Your task to perform on an android device: Create a playlist called DIY Videos.
Image 0: 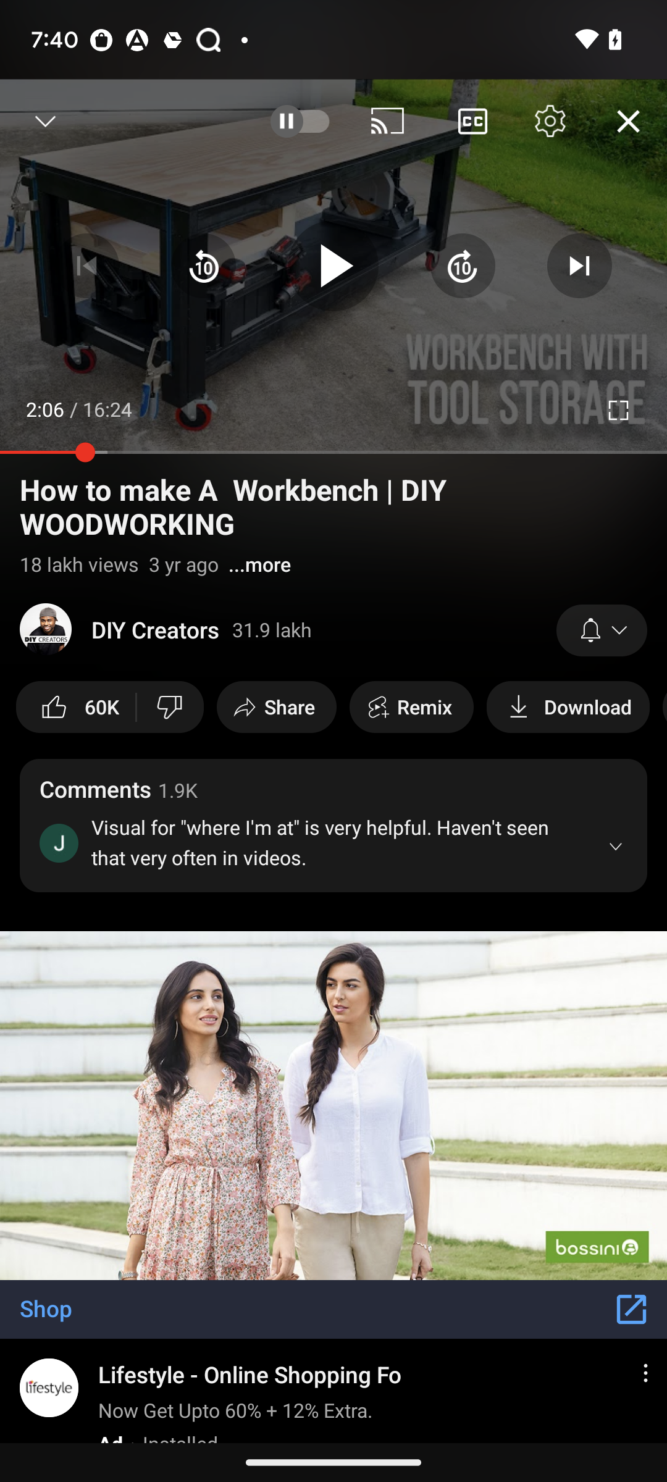
Minimize the current video
Step 0: click (46, 121)
Image 1: 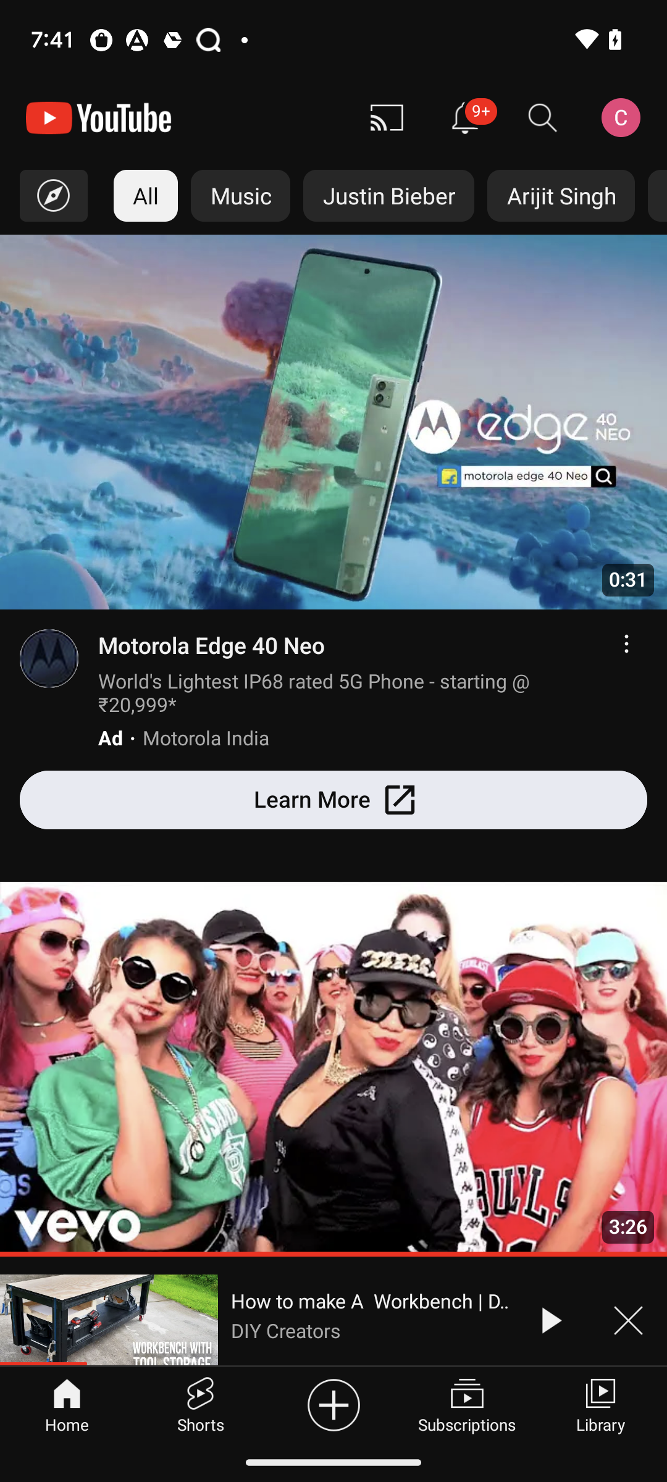
go to the Library section at the bottom right corner of the screen
Step 1: click (600, 1404)
Image 2: 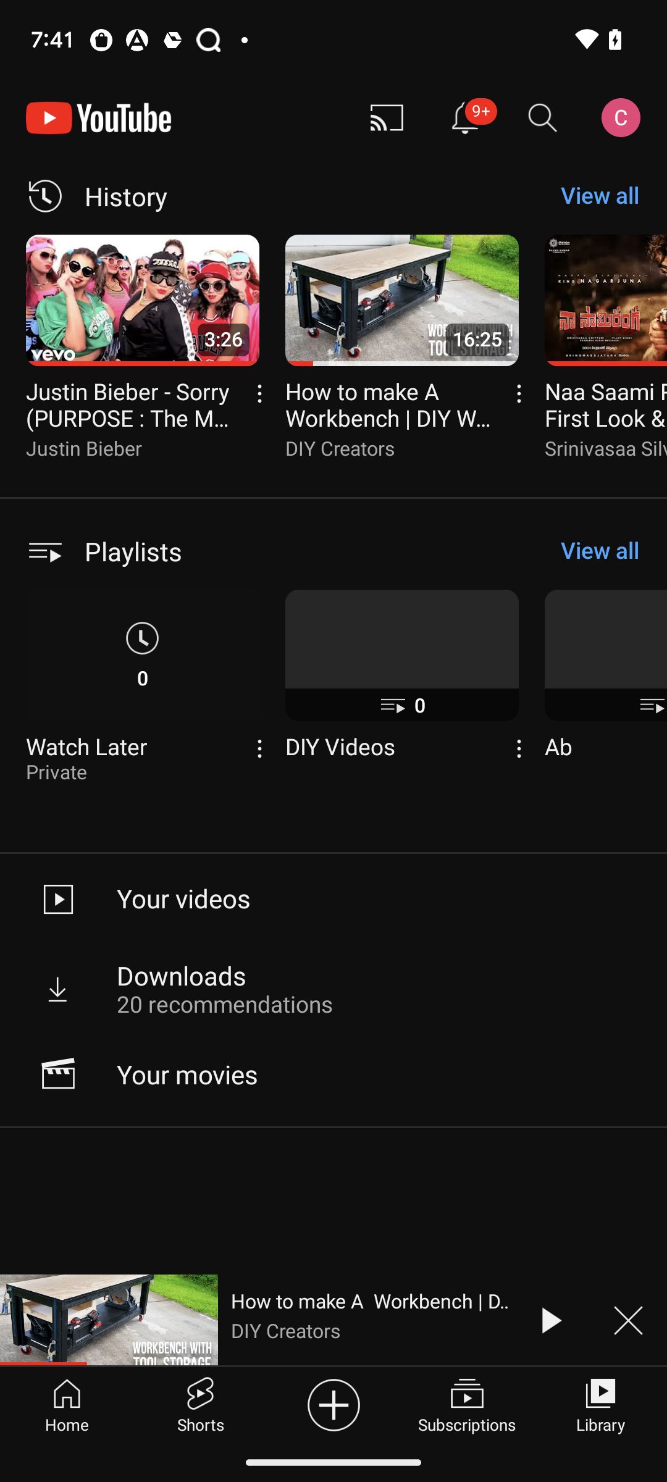
go to the Library section at the bottom right corner of the screen
Step 2: wait
Image 3: 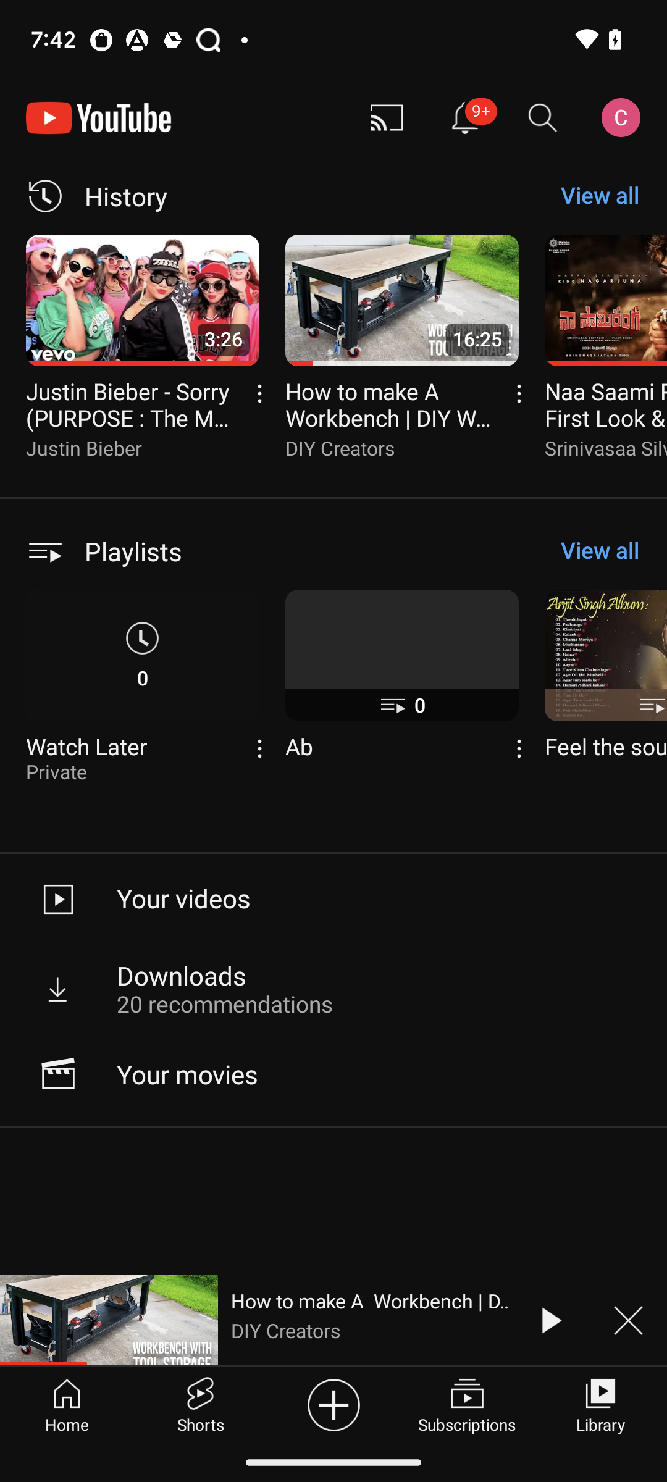
Click on the View all Playlists
Step 3: click (600, 551)
Image 4: 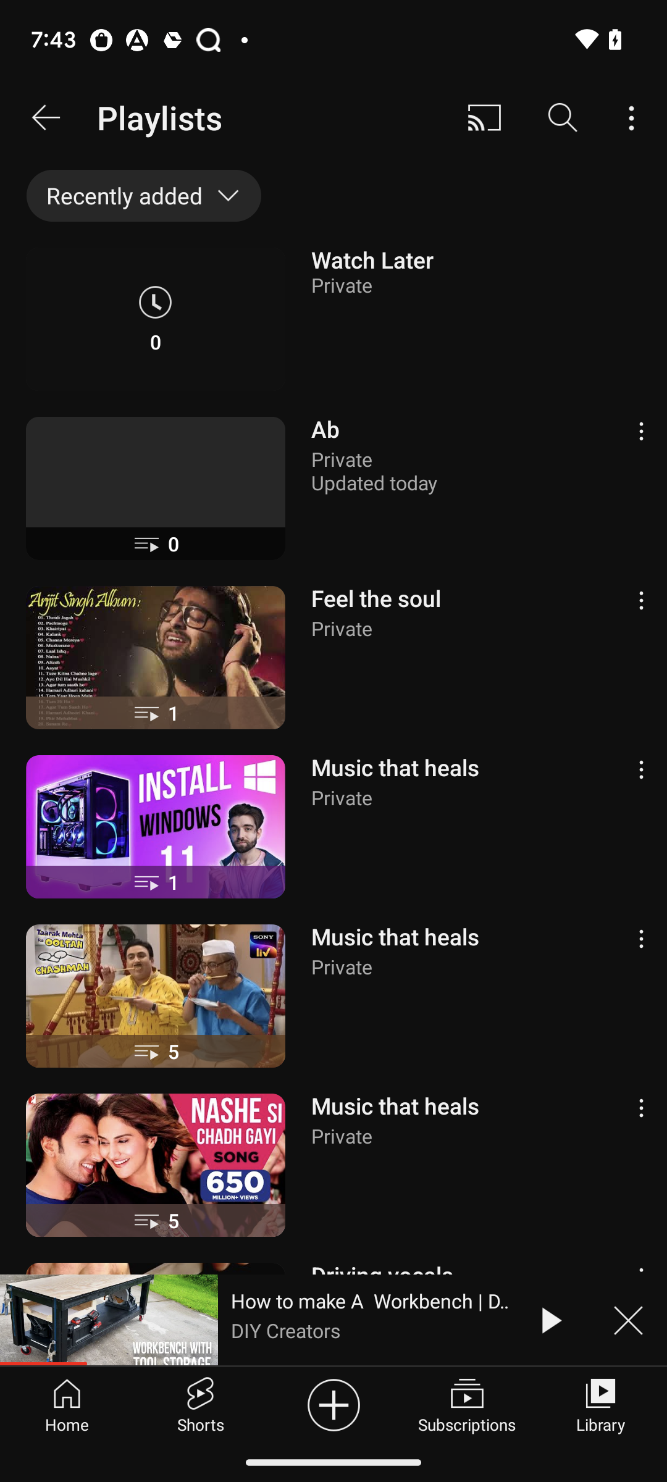
swipe up to create a new playlist
Step 4: scroll down
Image 6: 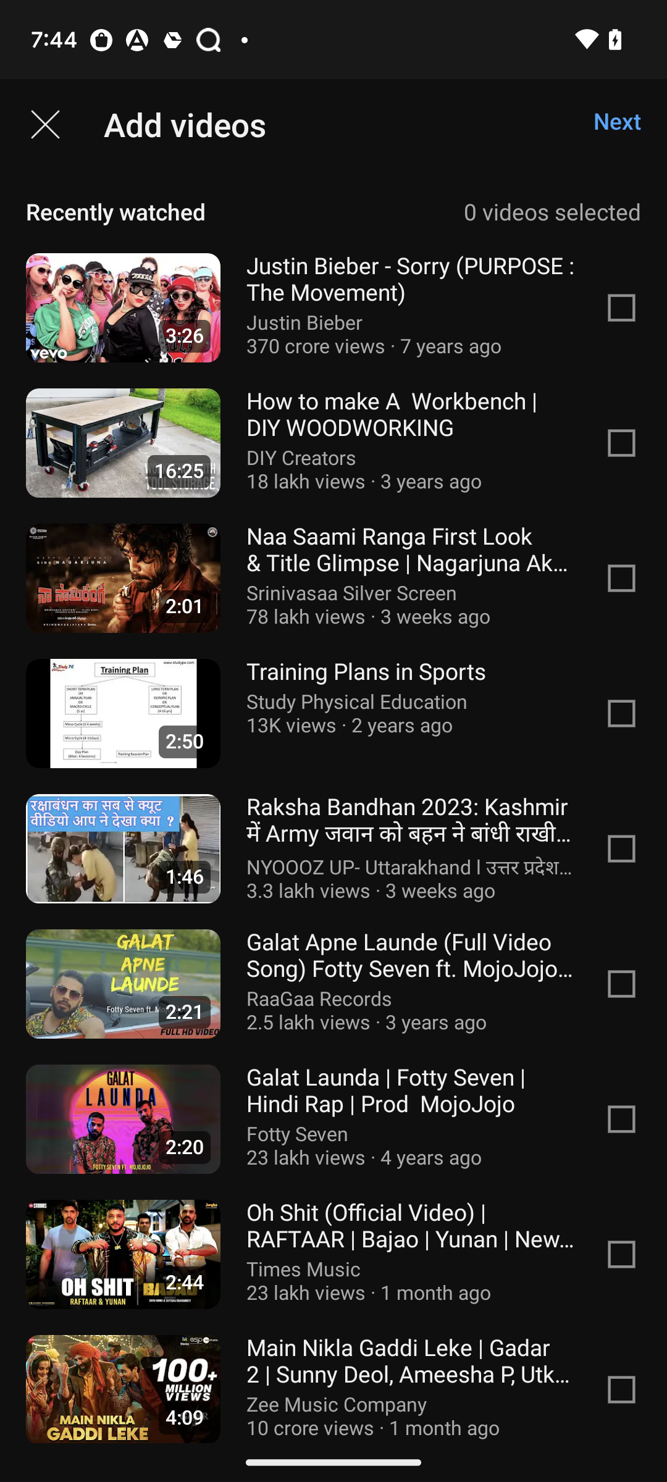
click on the Next option at the top right corner of the screen
Step 6: click (617, 120)
Image 7: 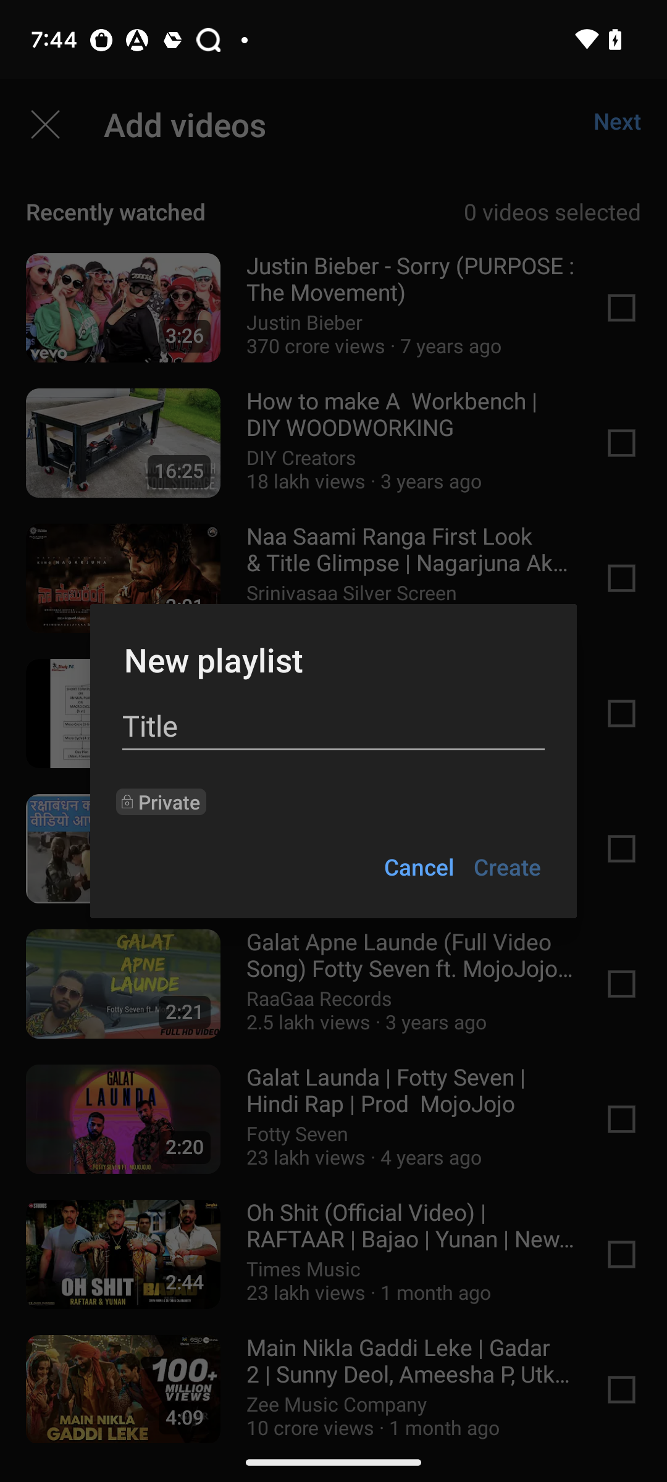
Add title as DIY Videos
Step 7: type "DIY Videos"